Your task to perform on an android device: Remove the Gmail account from Gmail App .
Image 0: 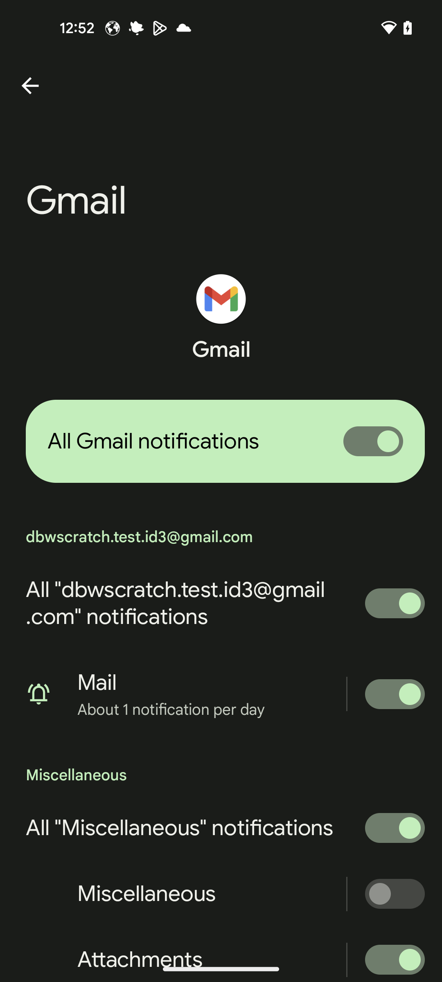
Get back to the Gmail homepage
Step 0: press back button
Image 1: 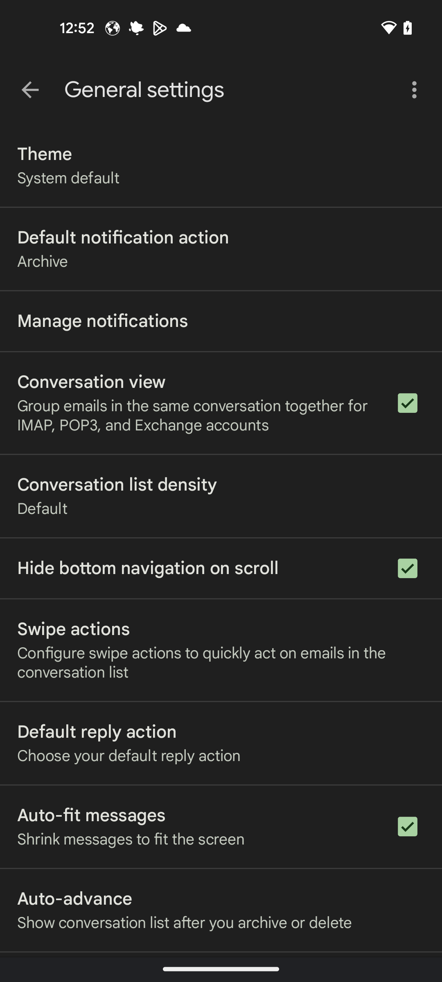
Get back to the Gmail homepage
Step 1: press back button
Image 2: 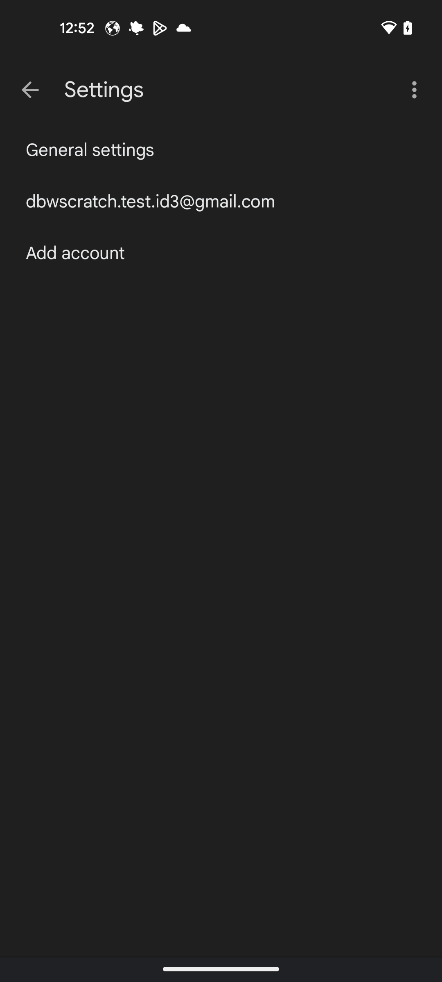
Get back to the Gmail homepage
Step 2: press back button
Image 3: 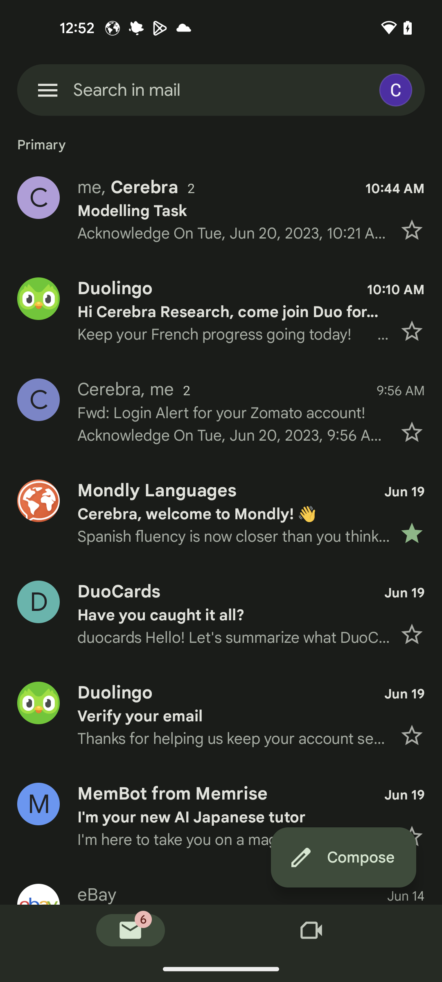
Click on the C profile icon at the top right corner
Step 3: click (397, 90)
Image 4: 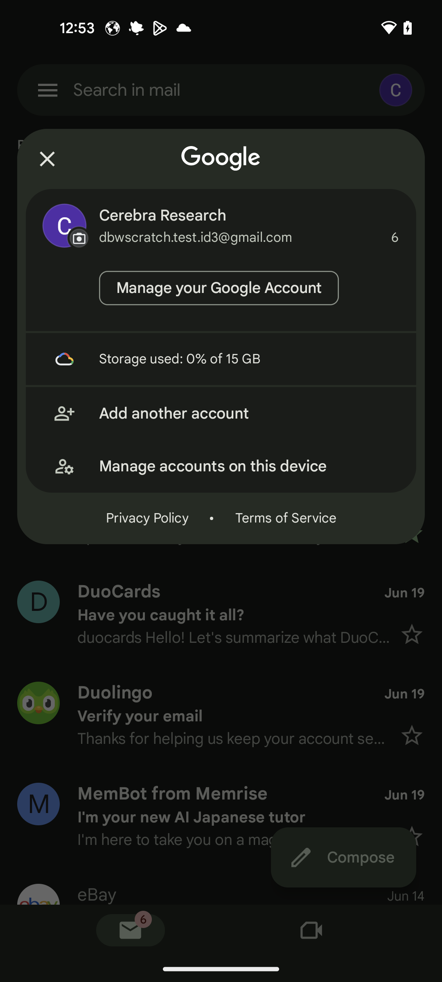
Click on Manage accounts on this device
Step 4: click (249, 466)
Image 5: 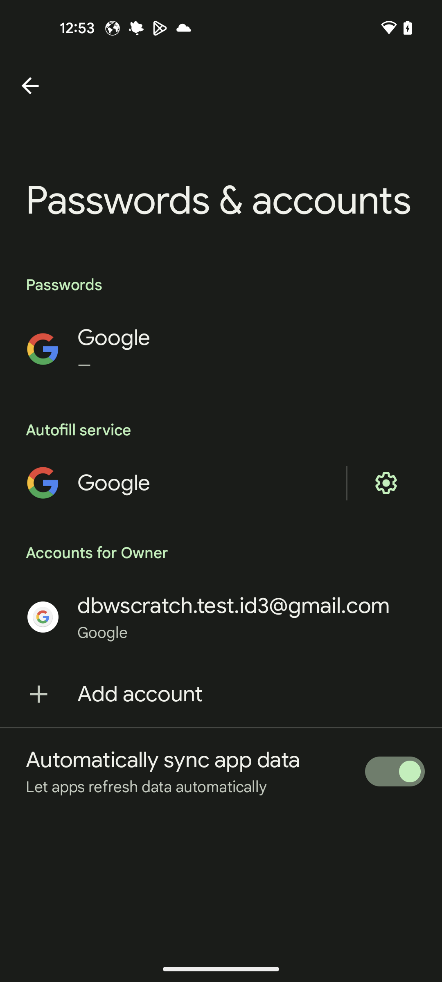
Click on the dbwscratch.test.id3@gmail.com
Step 5: click (234, 606)
Image 6: 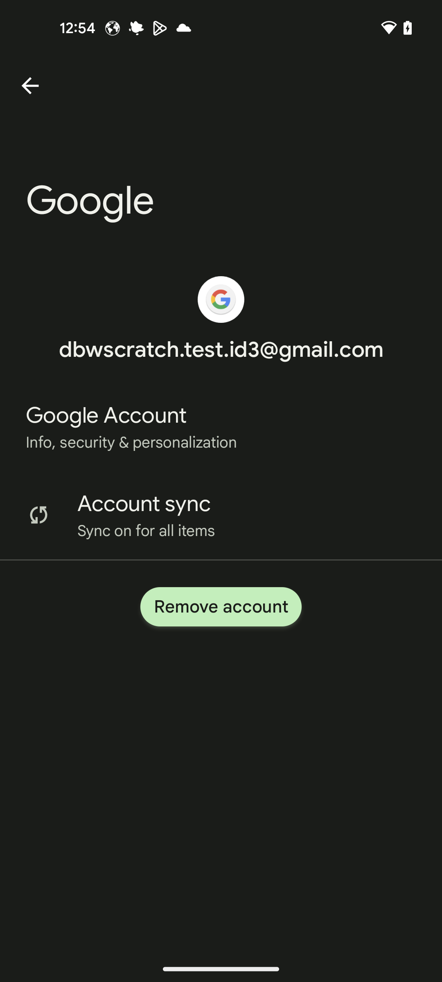
Click on Remove account button
Step 6: click (221, 606)
Image 7: 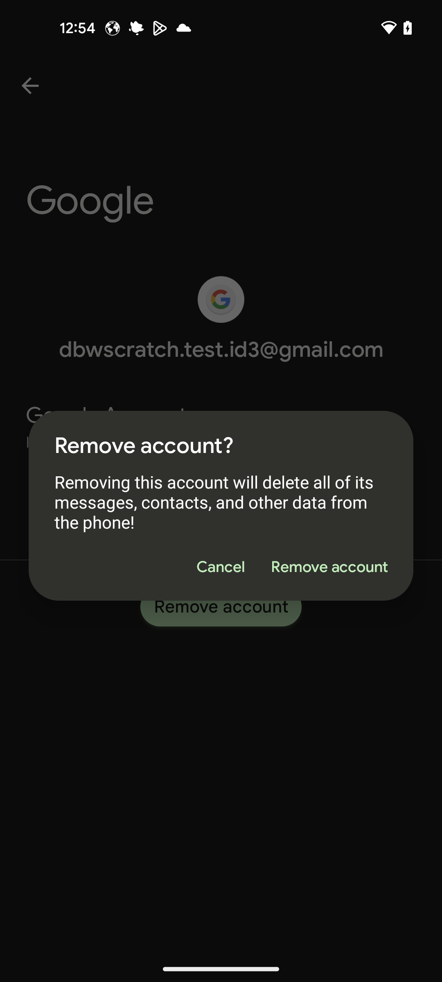
Choose Remove account from the pop up .
Step 7: click (329, 567)